Your task to perform on an android device: I want to view the Puma. brand sports shoes and view the price and features
Image 0: 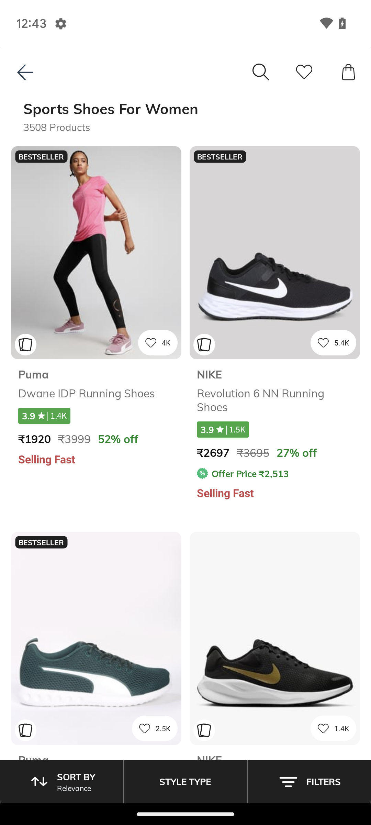
Click on the first brand shoes
Step 0: click (96, 252)
Image 1: 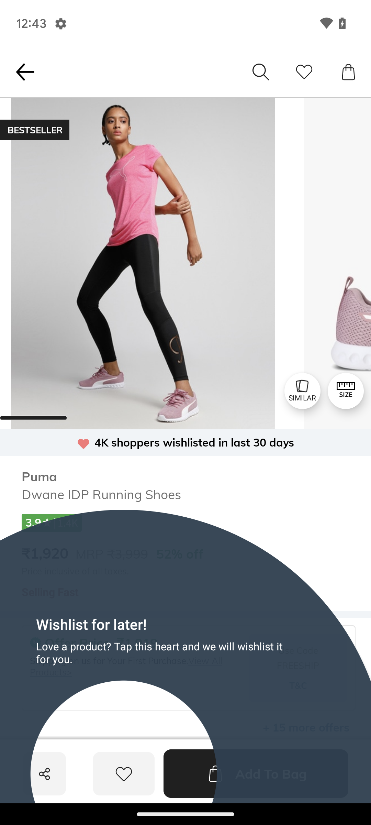
Click on the first brand shoes
Step 1: wait
Image 2: 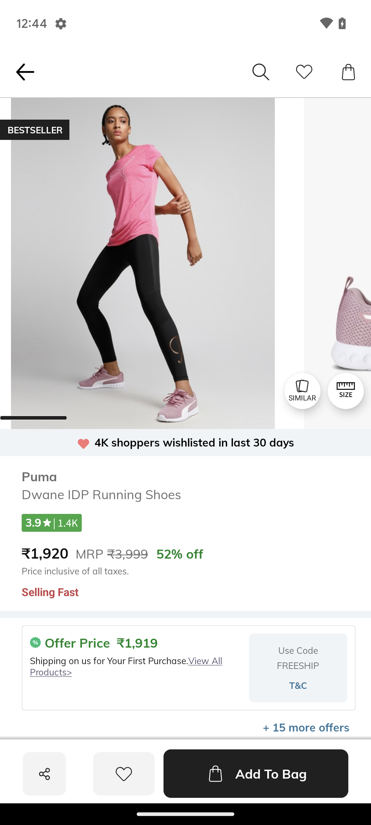
scroll up to view the shoes details 
Step 2: scroll down